Your task to perform on an android device: I'd like to add the Anchor Roma 1way Switch to my Amazon app cart because it looks to be a great value.
Image 0: 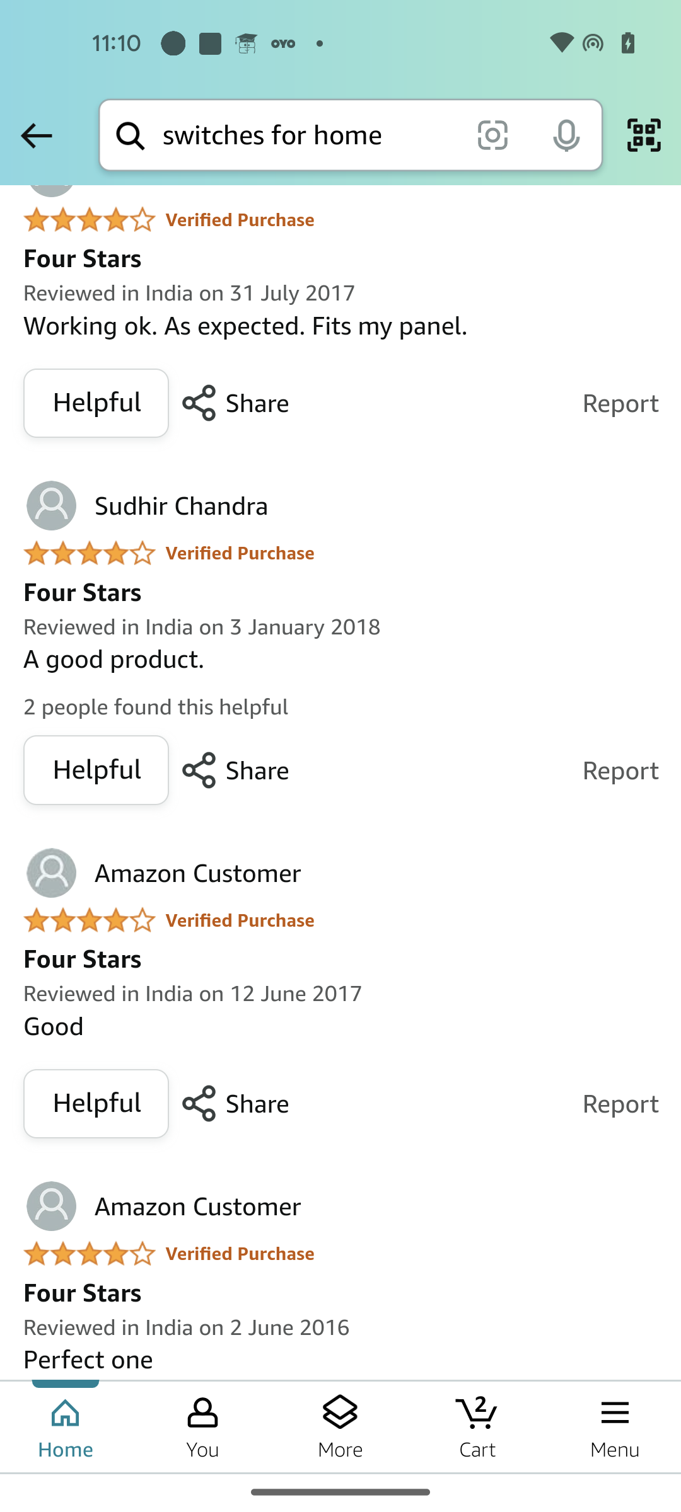
Go back to the previous page
Step 0: press back button
Image 1: 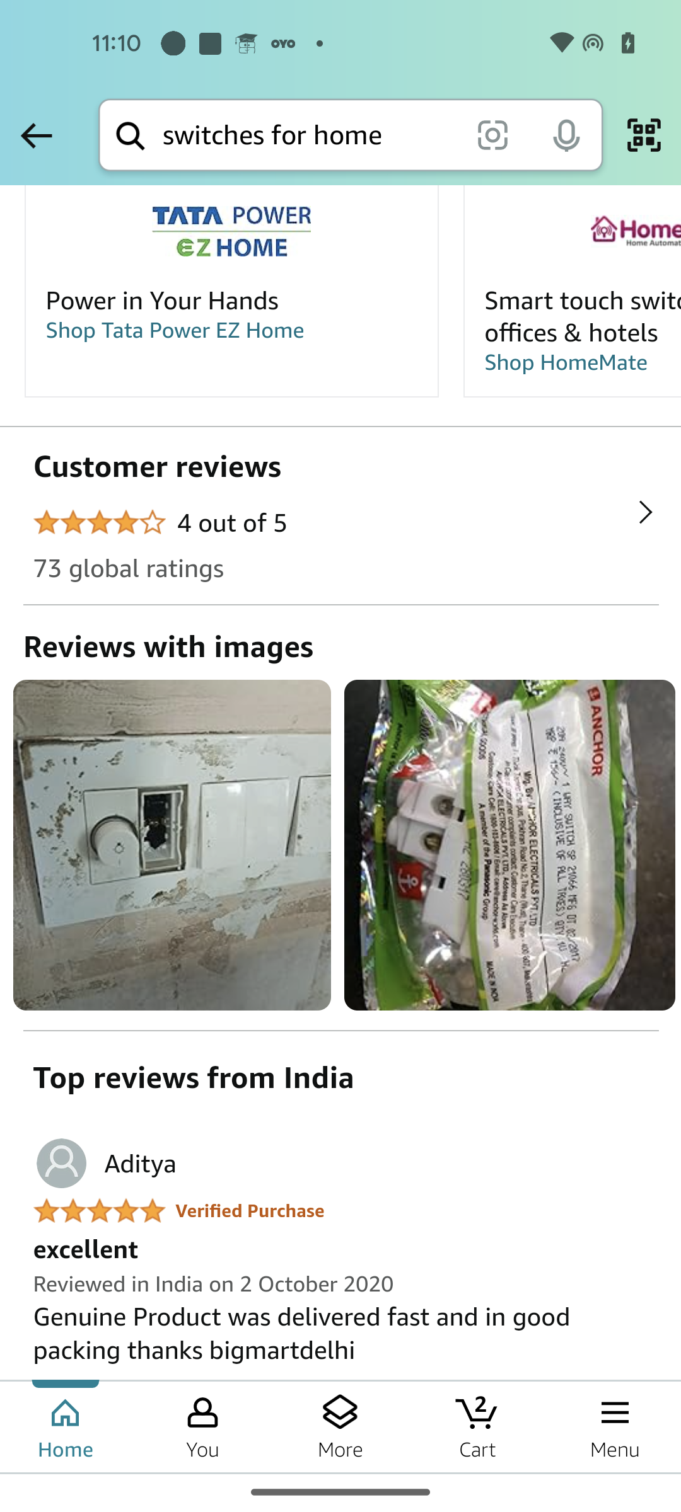
Swipe down to view add to cart option
Step 1: scroll up
Image 2: 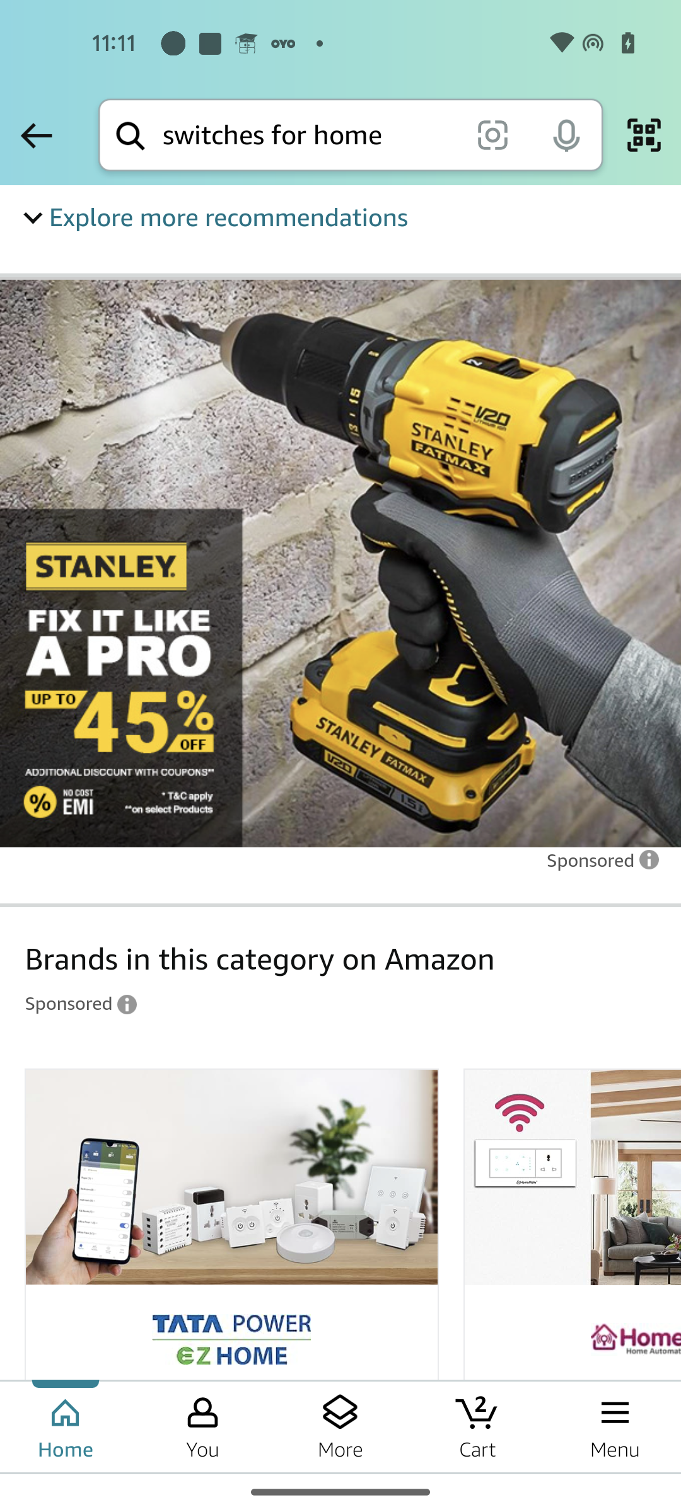
Swipe down to view add to cart option
Step 2: scroll up
Image 3: 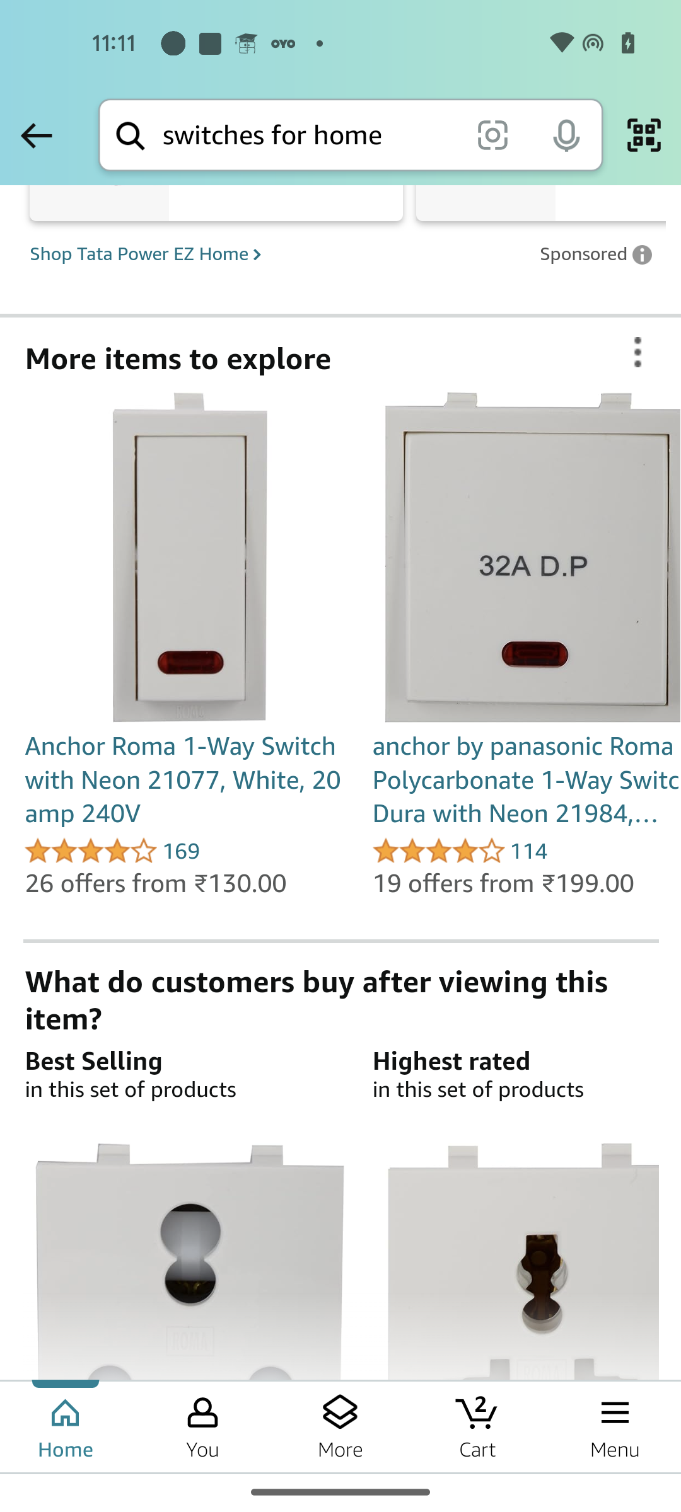
Swipe down to view add to cart option
Step 3: scroll up
Image 4: 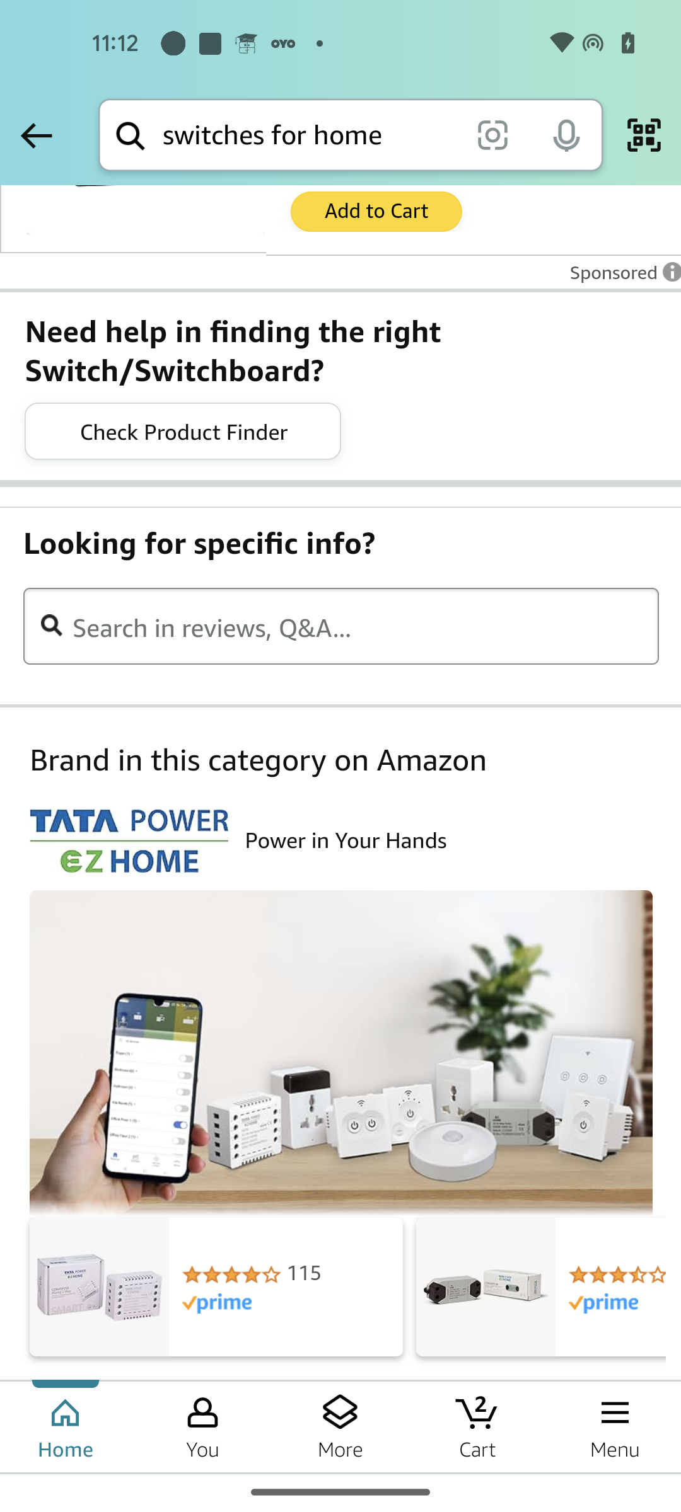
Swipe down to view add to cart option
Step 4: scroll up
Image 5: 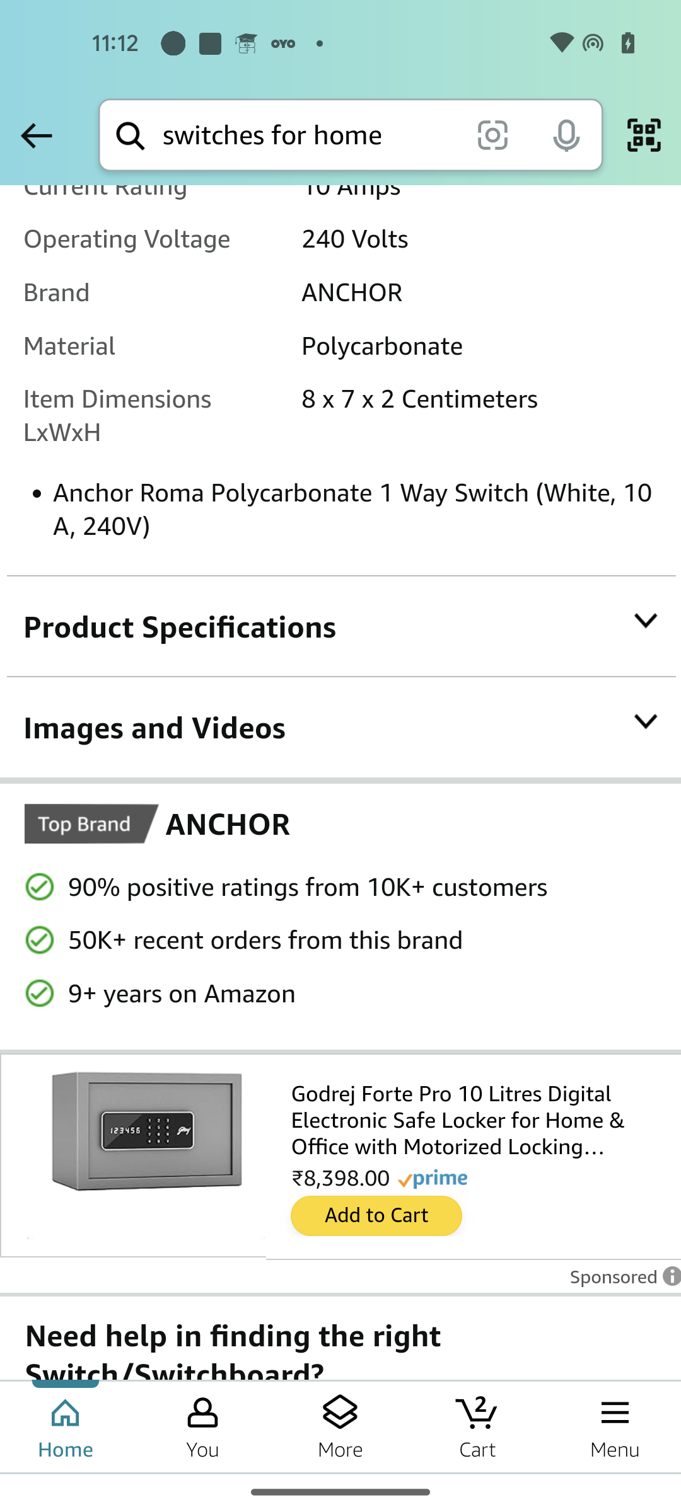
Swipe down to view add to cart option
Step 5: scroll up
Image 6: 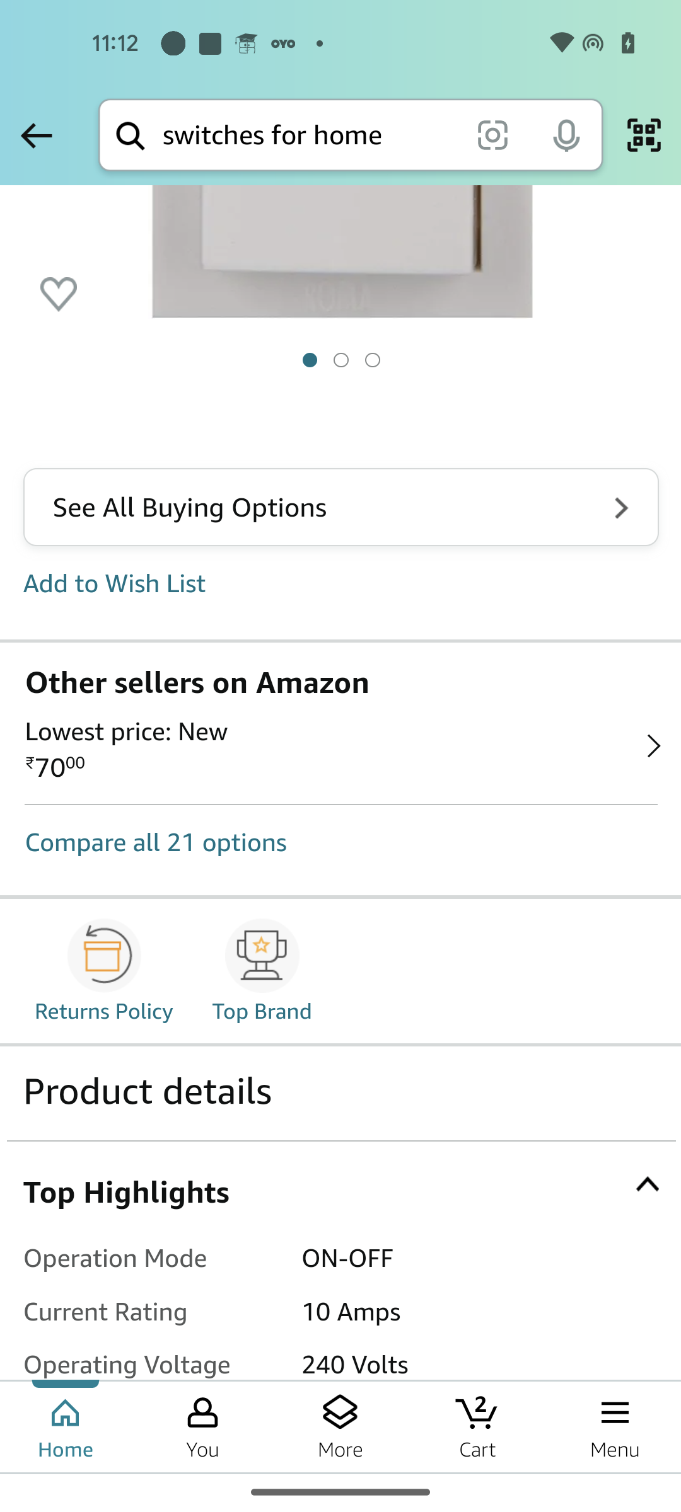
Swipe down to view add to cart option
Step 6: scroll up
Image 7: 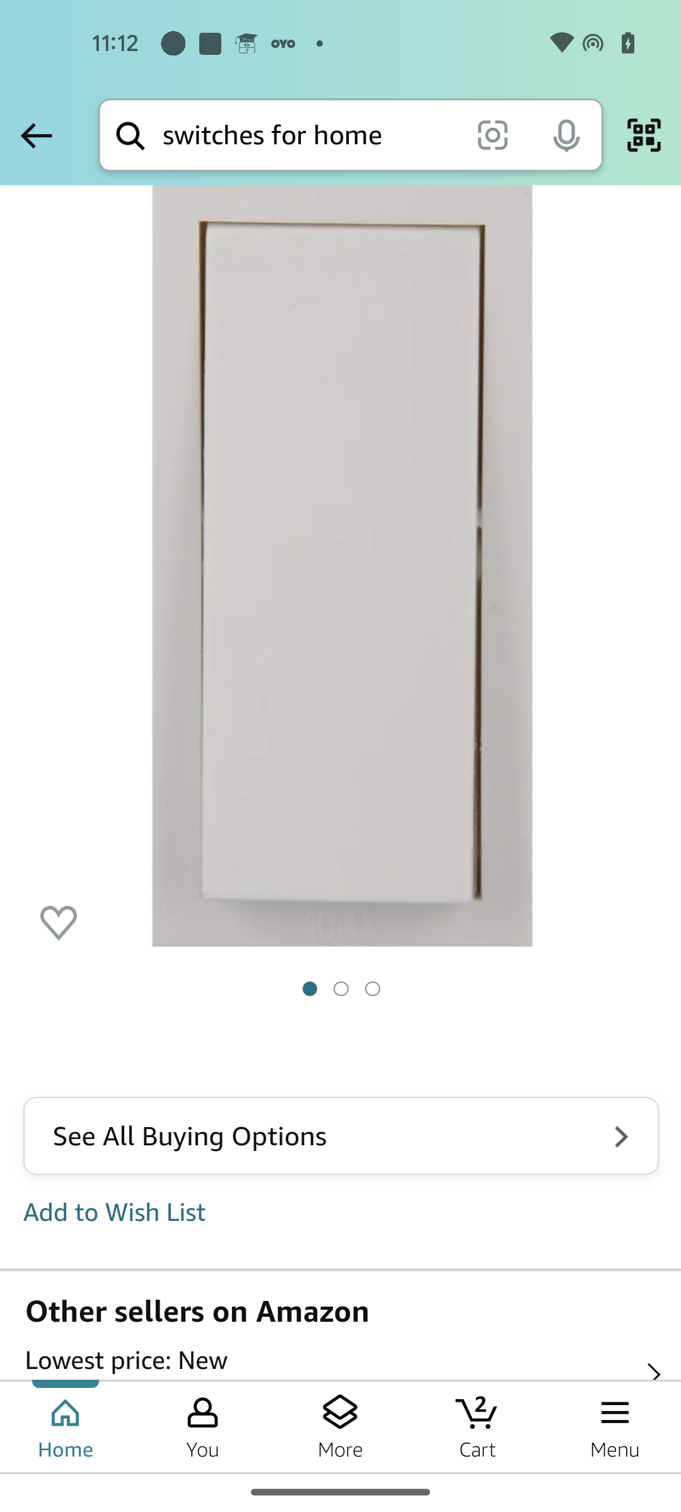
Swipe up to view cart option
Step 7: scroll down
Image 8: 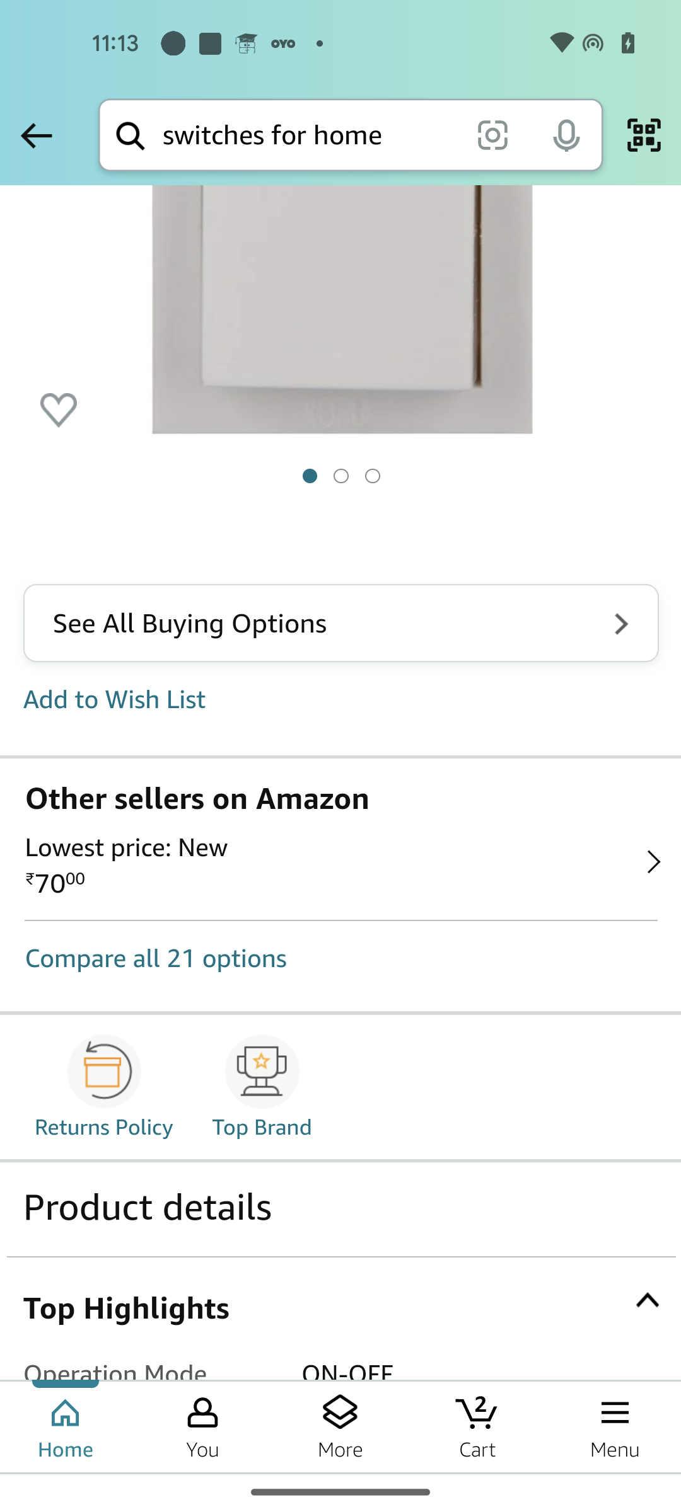
Click on the Arrow icon in front of Other sellers on Amazon
Step 8: click (340, 866)
Image 9: 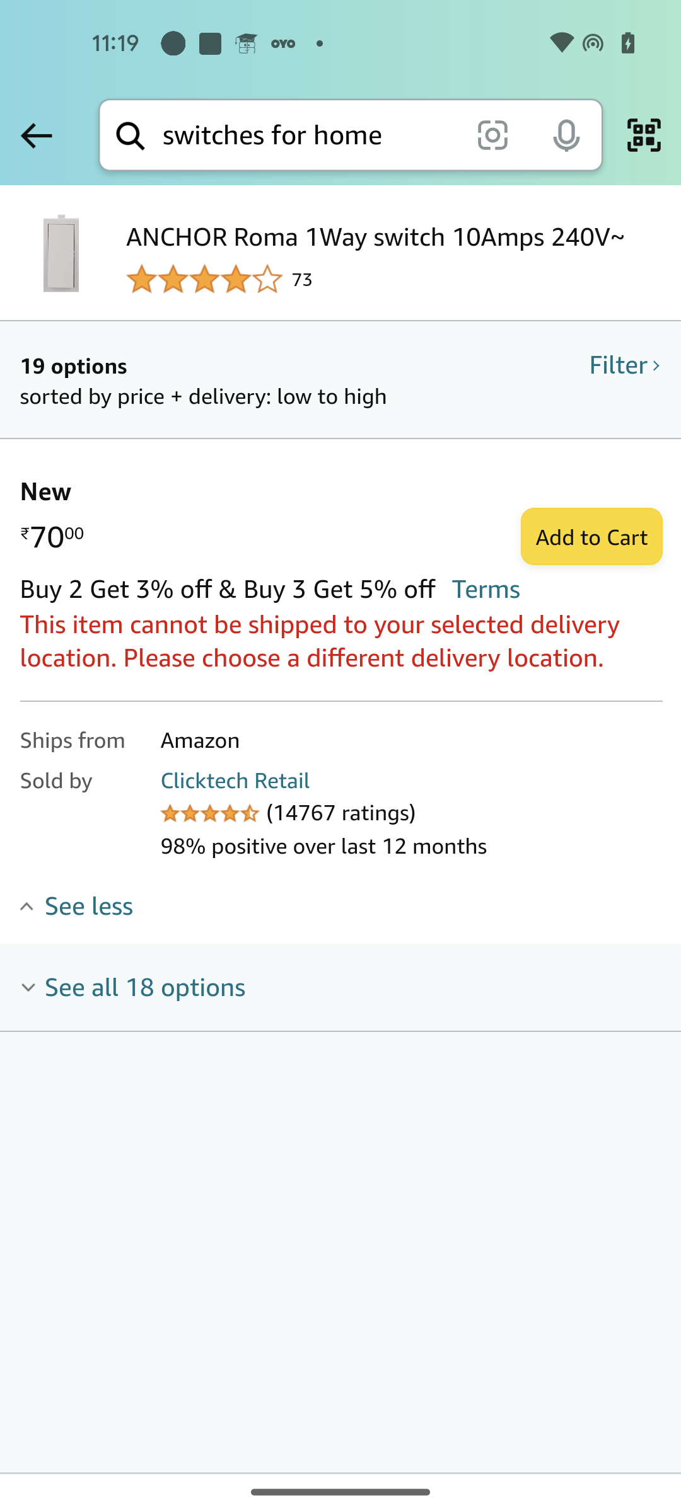
Click on the Add to cart option
Step 9: click (591, 537)
Image 10: 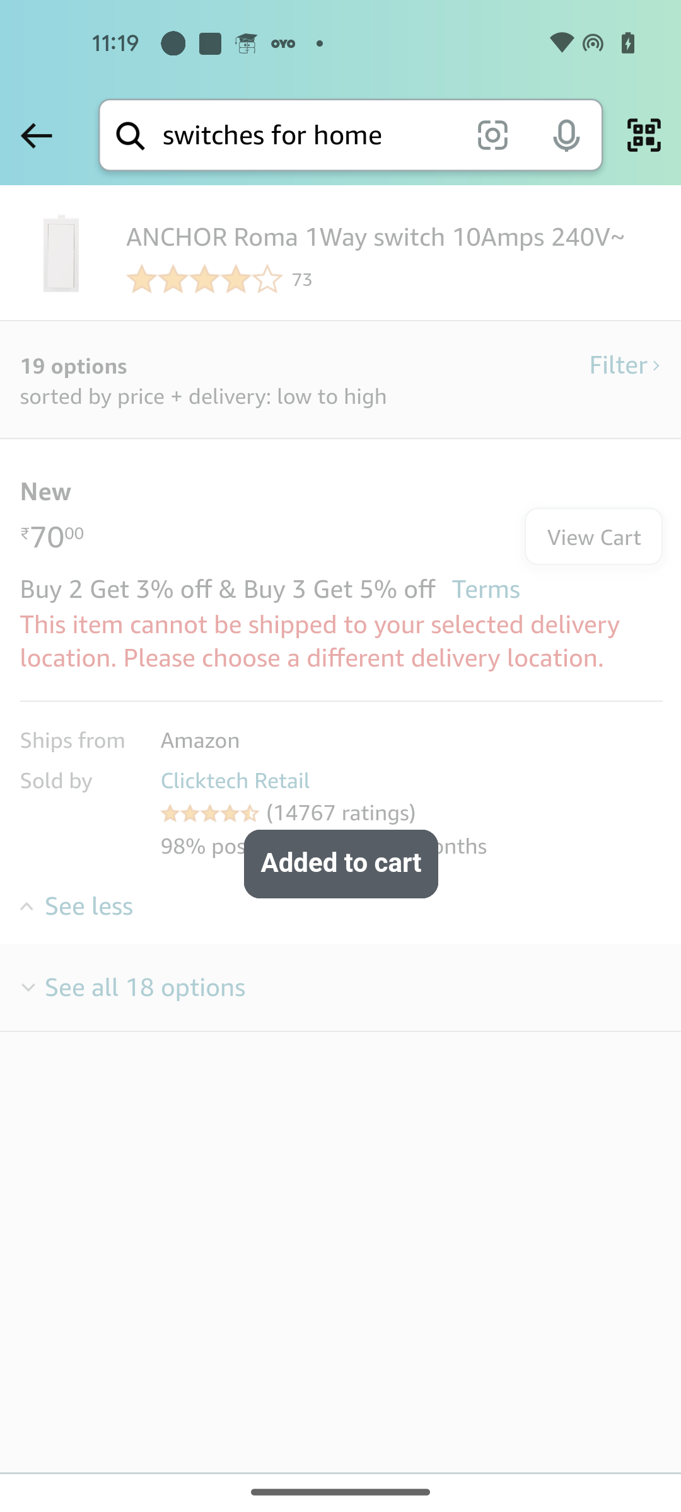
Click on the Add to cart option
Step 10: wait